Your task to perform on an android device: In the ClockBuddy app , rename the timer of 14 minutes as Meeting Time.
Image 0: 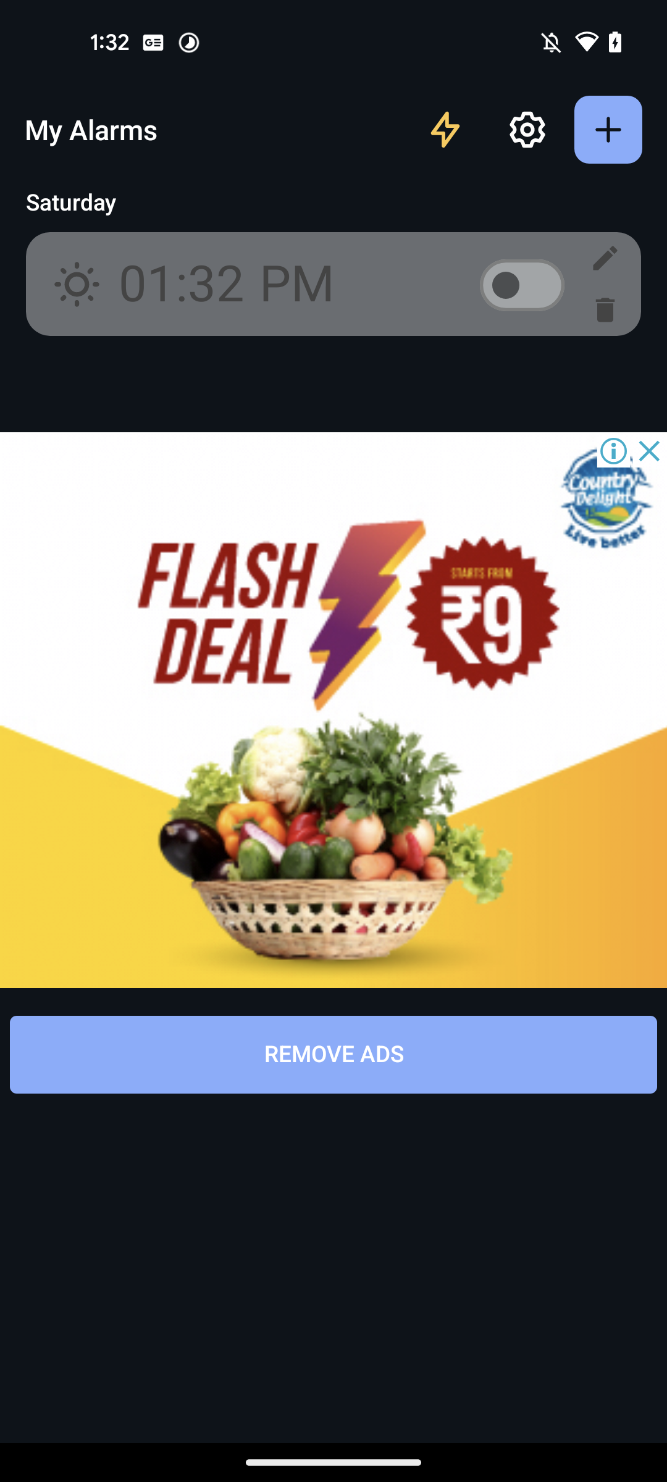
Open the ClockBuddy app
Step 0: open app "ClockBuddy"
Image 1: 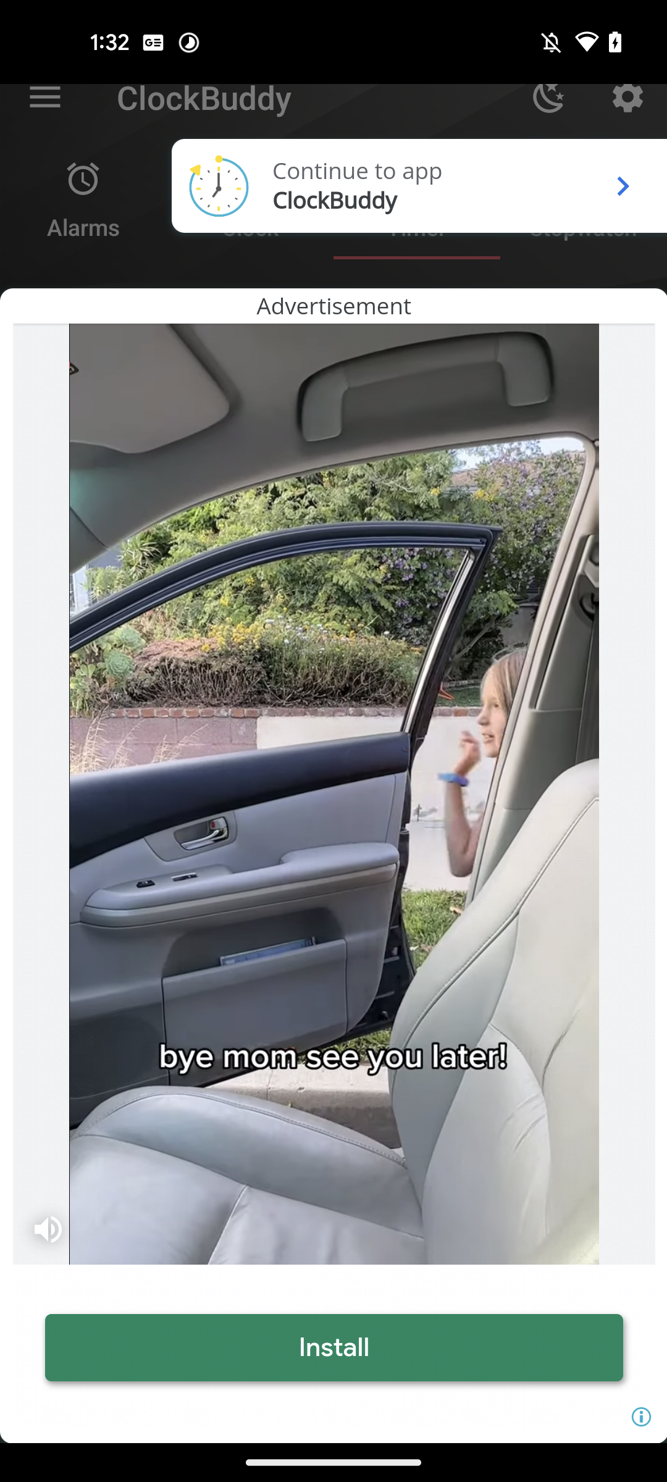
Click on the Continue to app pop up
Step 1: click (617, 188)
Image 2: 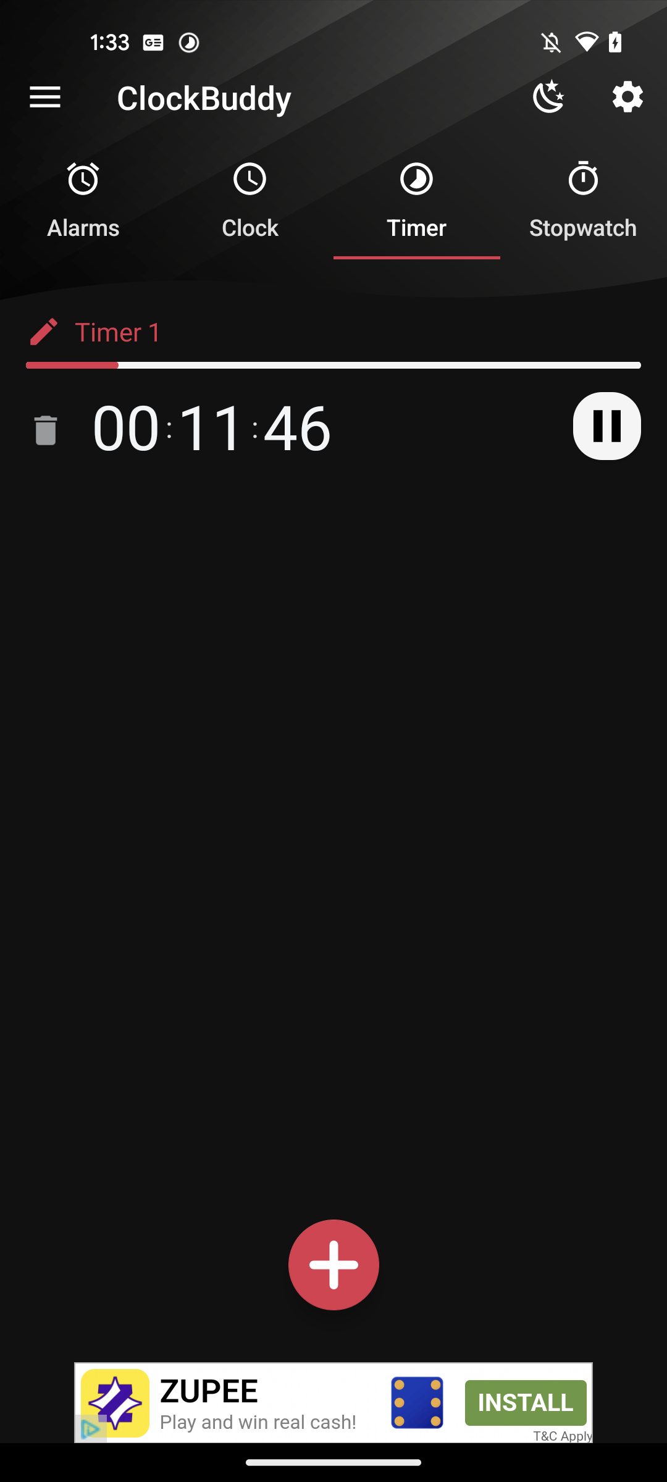
Click on the Timer 1 edit button
Step 2: click (43, 332)
Image 3: 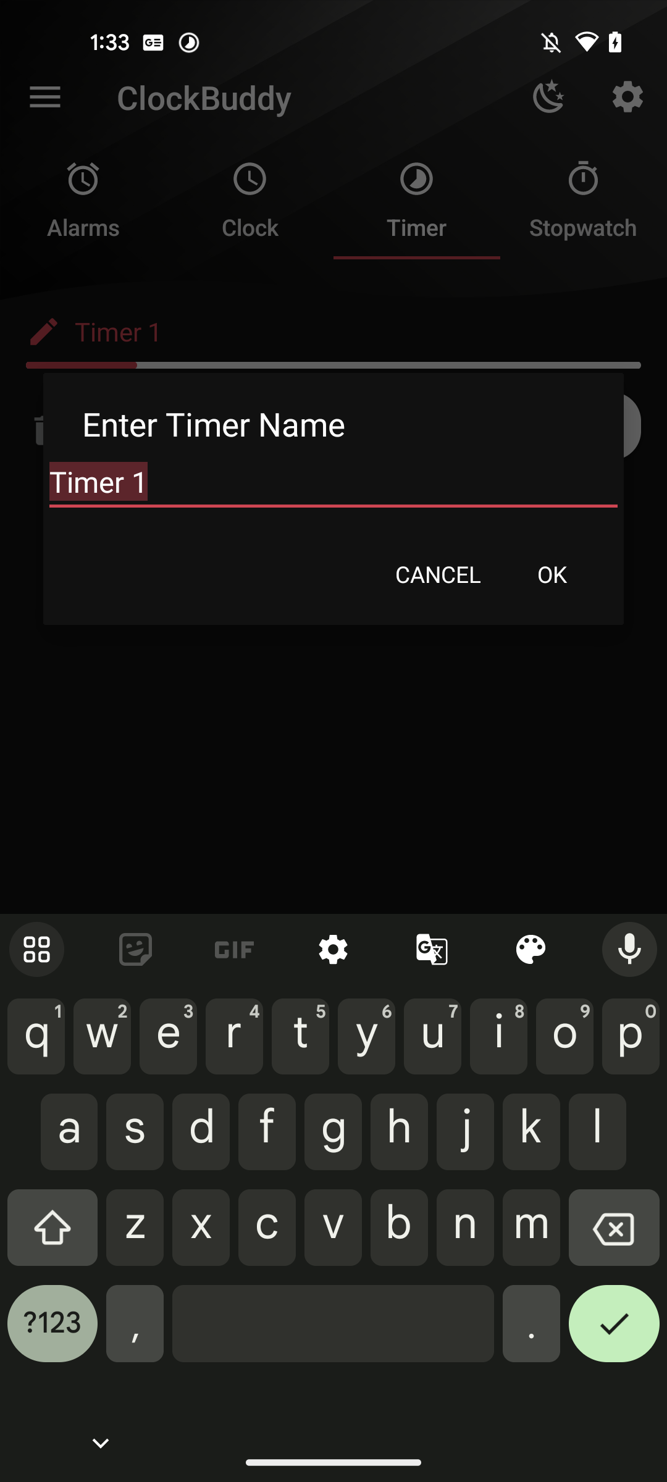
Add the title as Meeting Time
Step 3: type "Meeting Time"
Image 4: 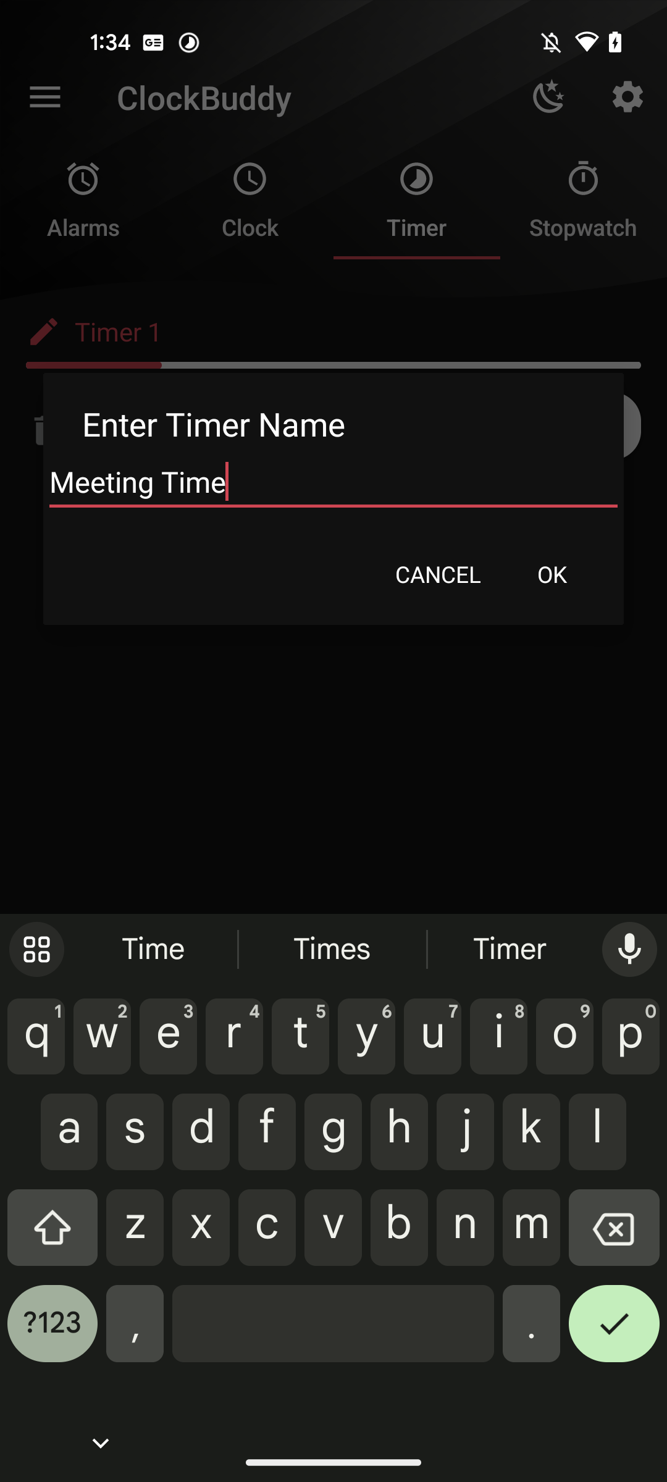
Click on the OK button in the pop up
Step 4: click (552, 574)